Your task to perform on an android device: Find the men's nike hiking shoes in size 8 on the decathlon app.
Image 0: 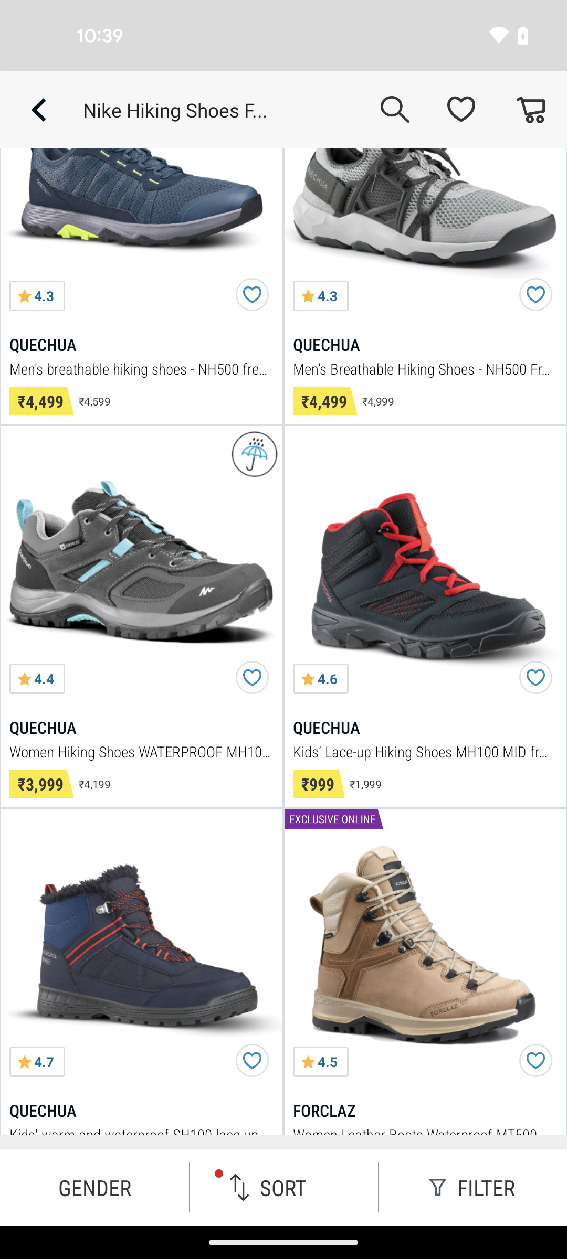
Tap on the filter option
Step 0: click (472, 1187)
Image 1: 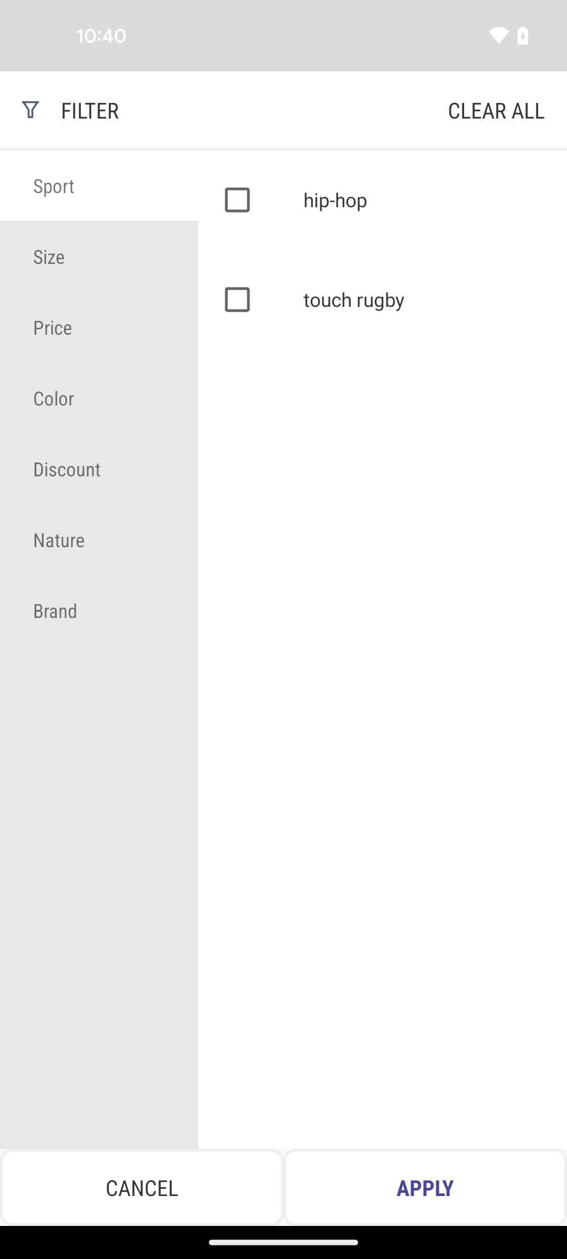
Tap on the size filter
Step 1: click (99, 255)
Image 3: 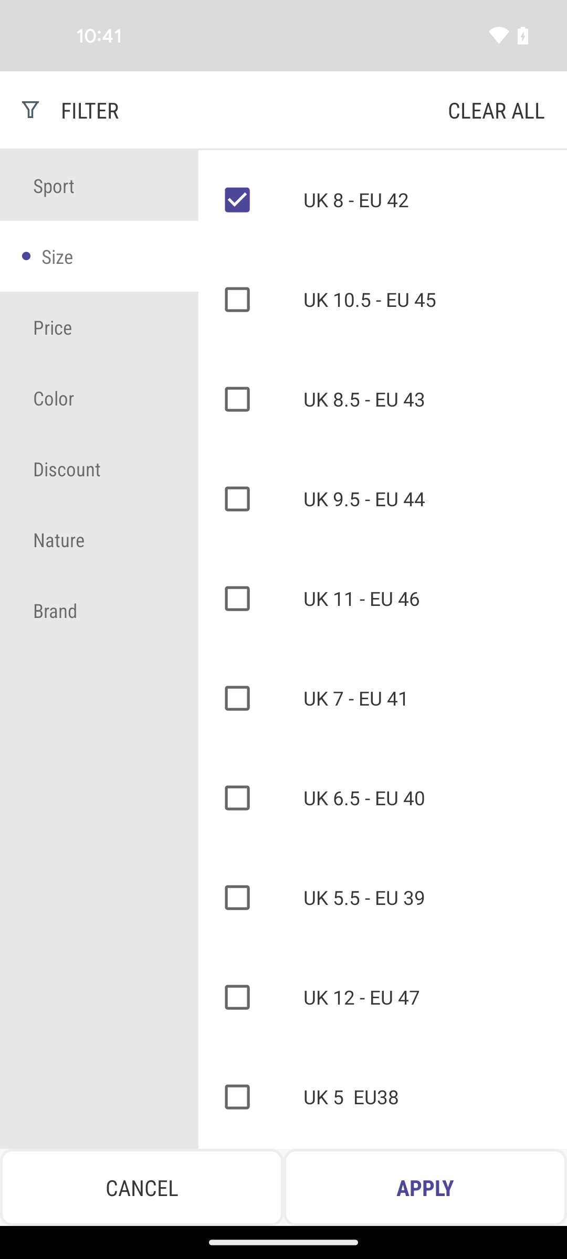
Tap on the apply button at the bottom right corner of the screen
Step 3: click (425, 1187)